Your task to perform on an android device: I need to download the shopping list file from Google Drive.
Image 1: 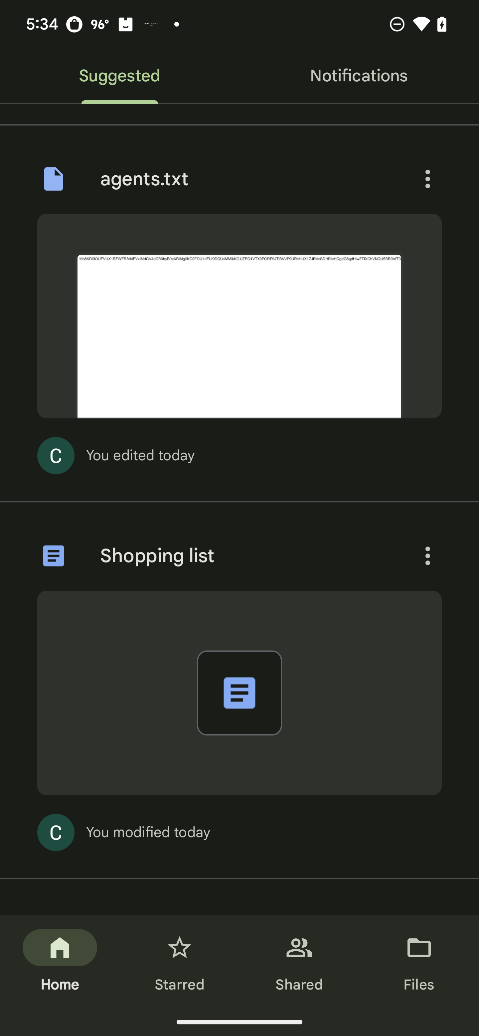
Click on the more option
Step 1: click (428, 556)
Image 2: 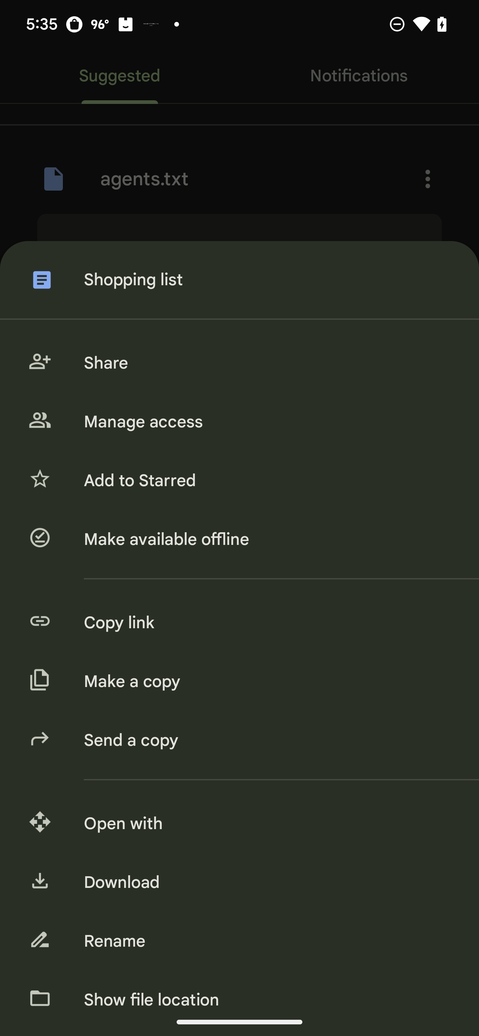
Click on the download option
Step 2: click (40, 880)